Your task to perform on an android device: Open Google Drive app, View the content of the Mountain View file and Download the file to your device 
Image 0: 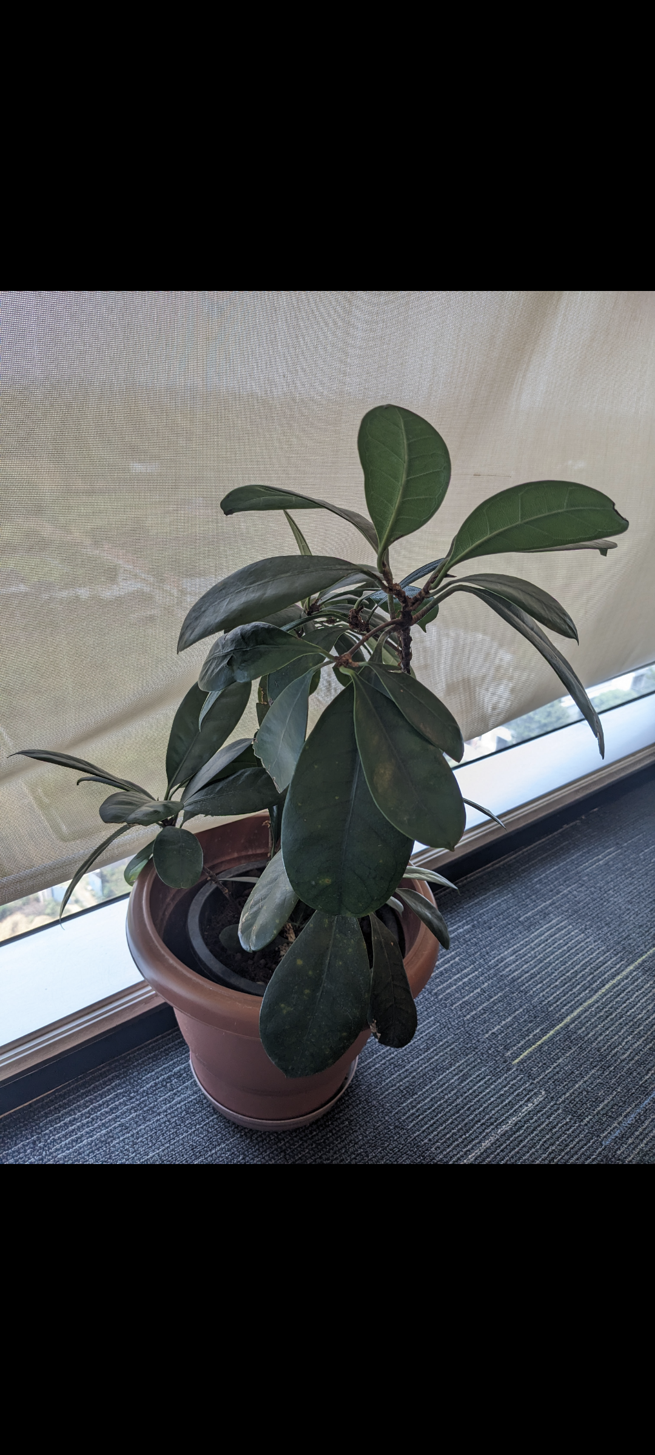
Open Google Drive App
Step 0: open app "Drive"
Image 1: 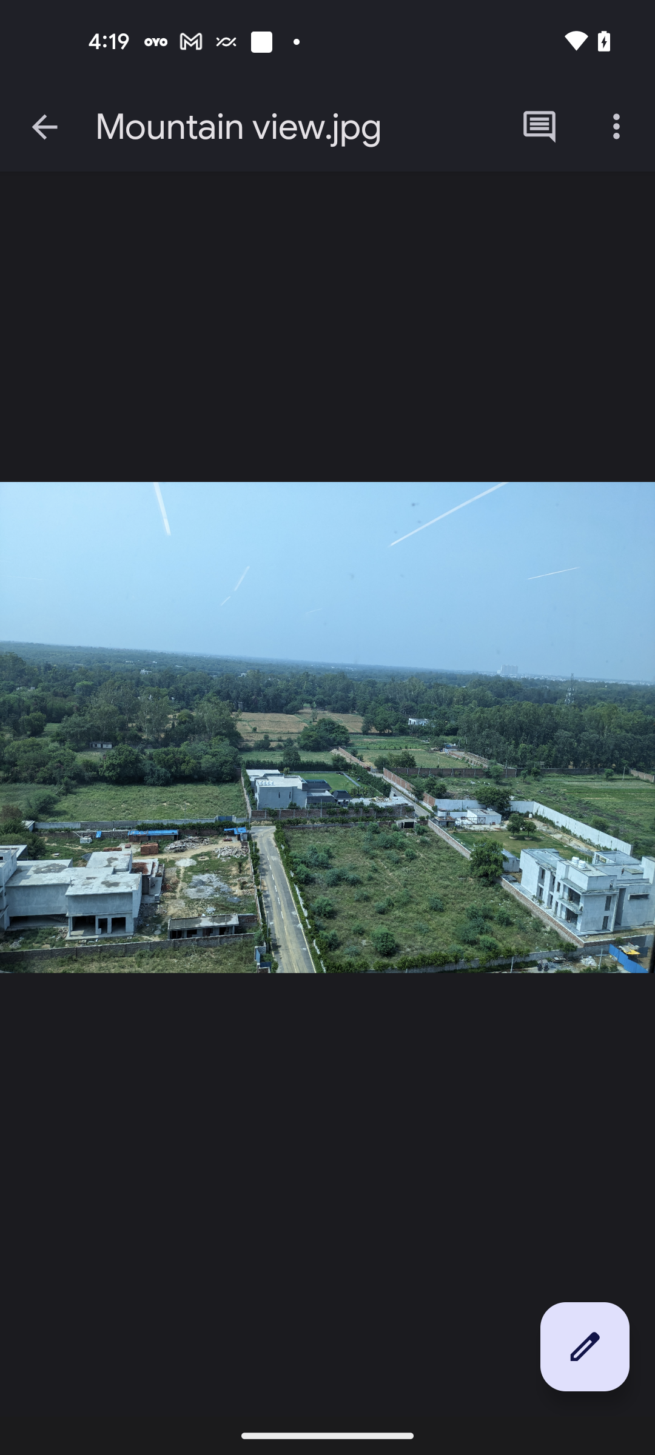
Click on the three dots icon at the top right corner of the screen
Step 1: click (616, 127)
Image 2: 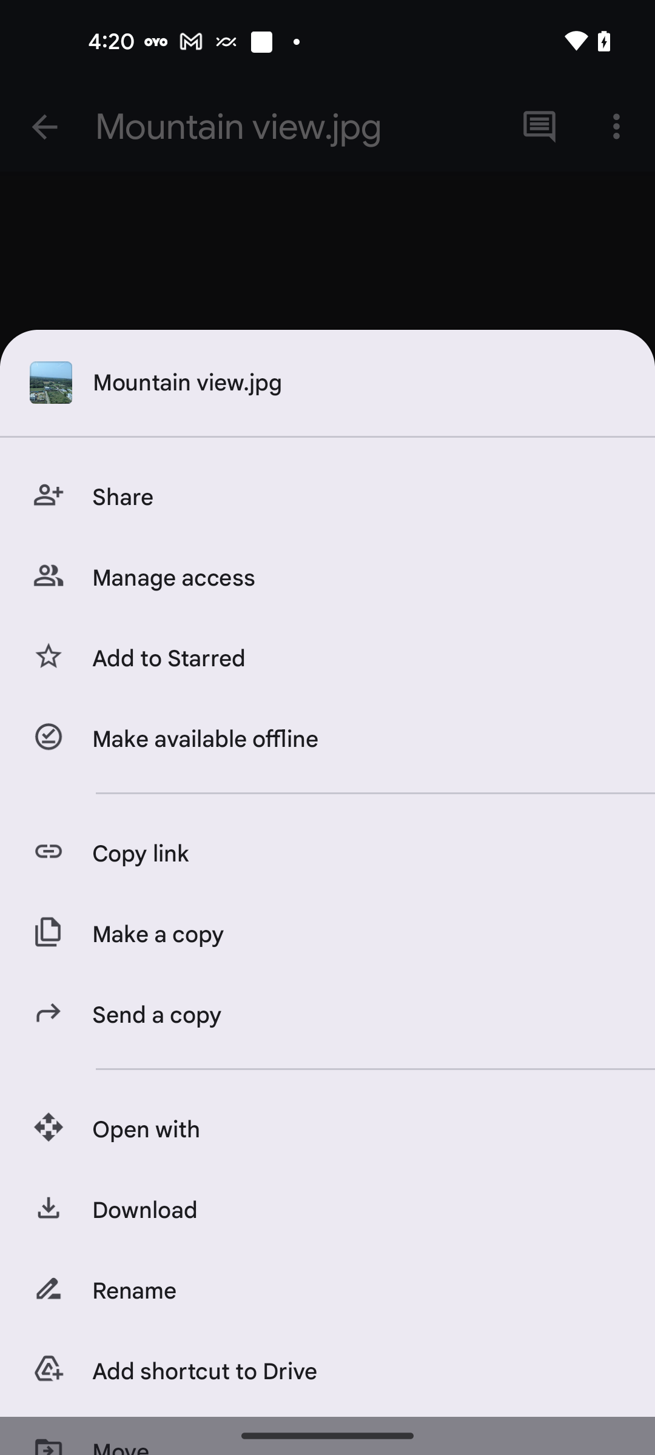
Click on the Download option
Step 2: click (354, 1210)